Your task to perform on an android device: In the Gym Workout app, I would like to set a daily goal named as pre workout Exercise and add at least 3 exercises in order to keep in fitness.
Image 0: 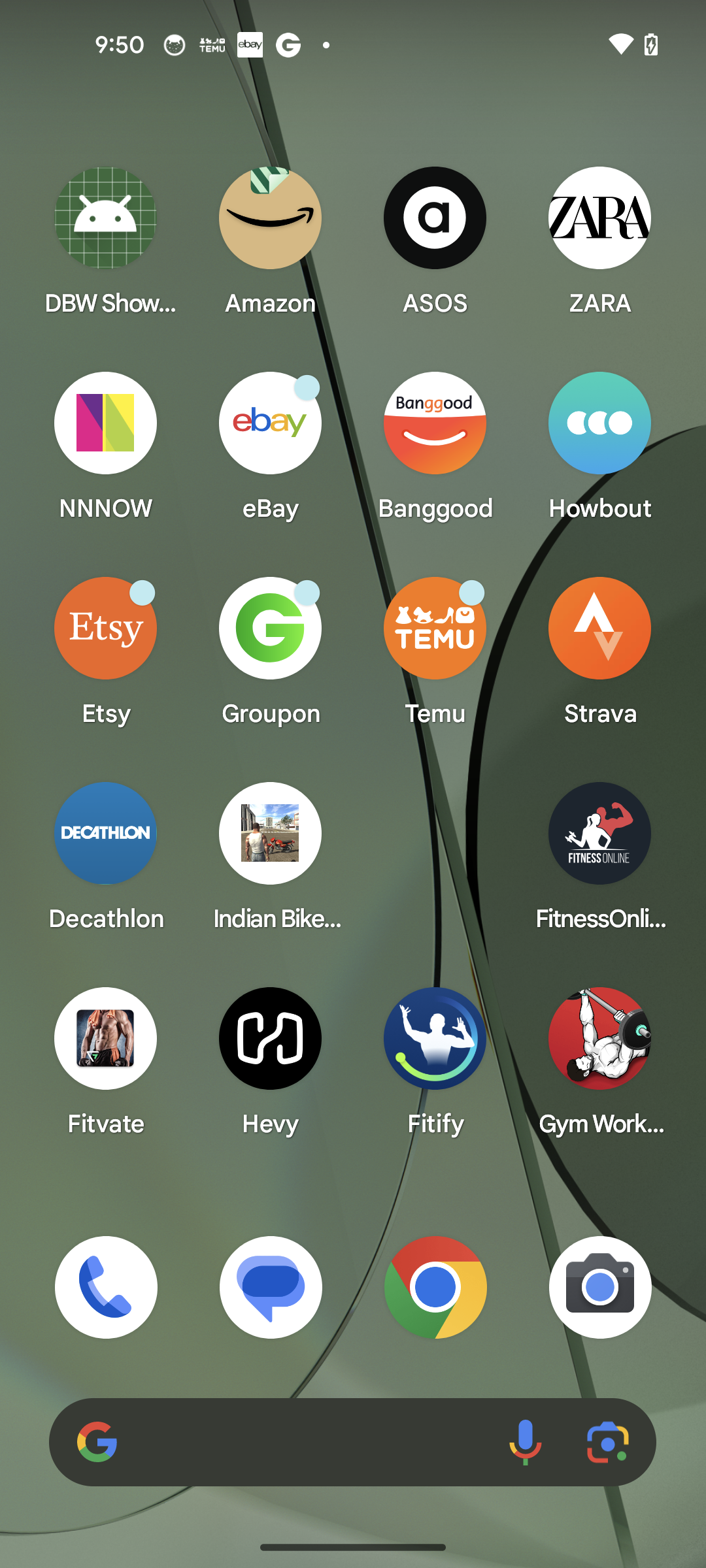
Open the Gym Workout app
Step 0: open app "Gym Workout"
Image 3: 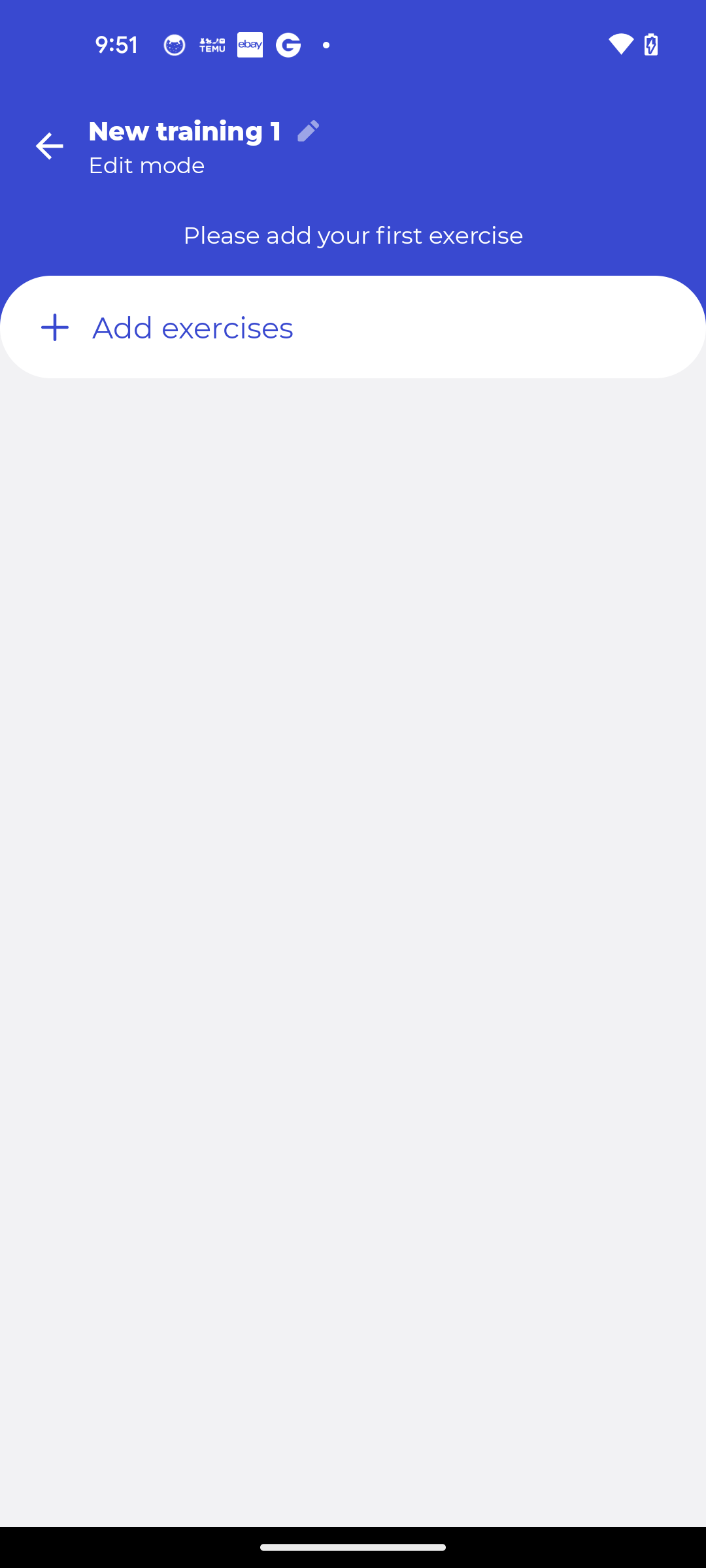
Click on the Add exercises button
Step 3: click (192, 327)
Image 4: 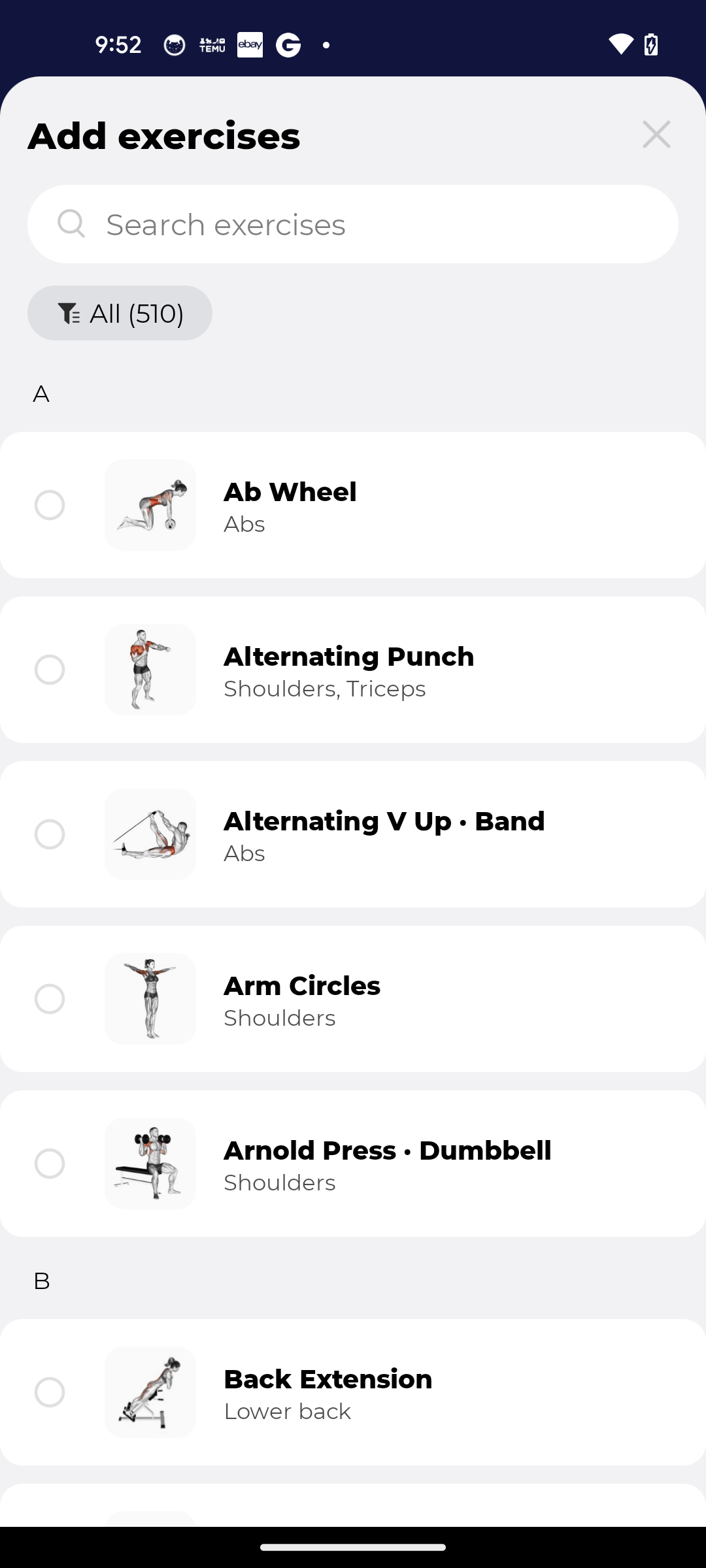
Click on the first exercise radio button
Step 4: click (46, 504)
Image 5: 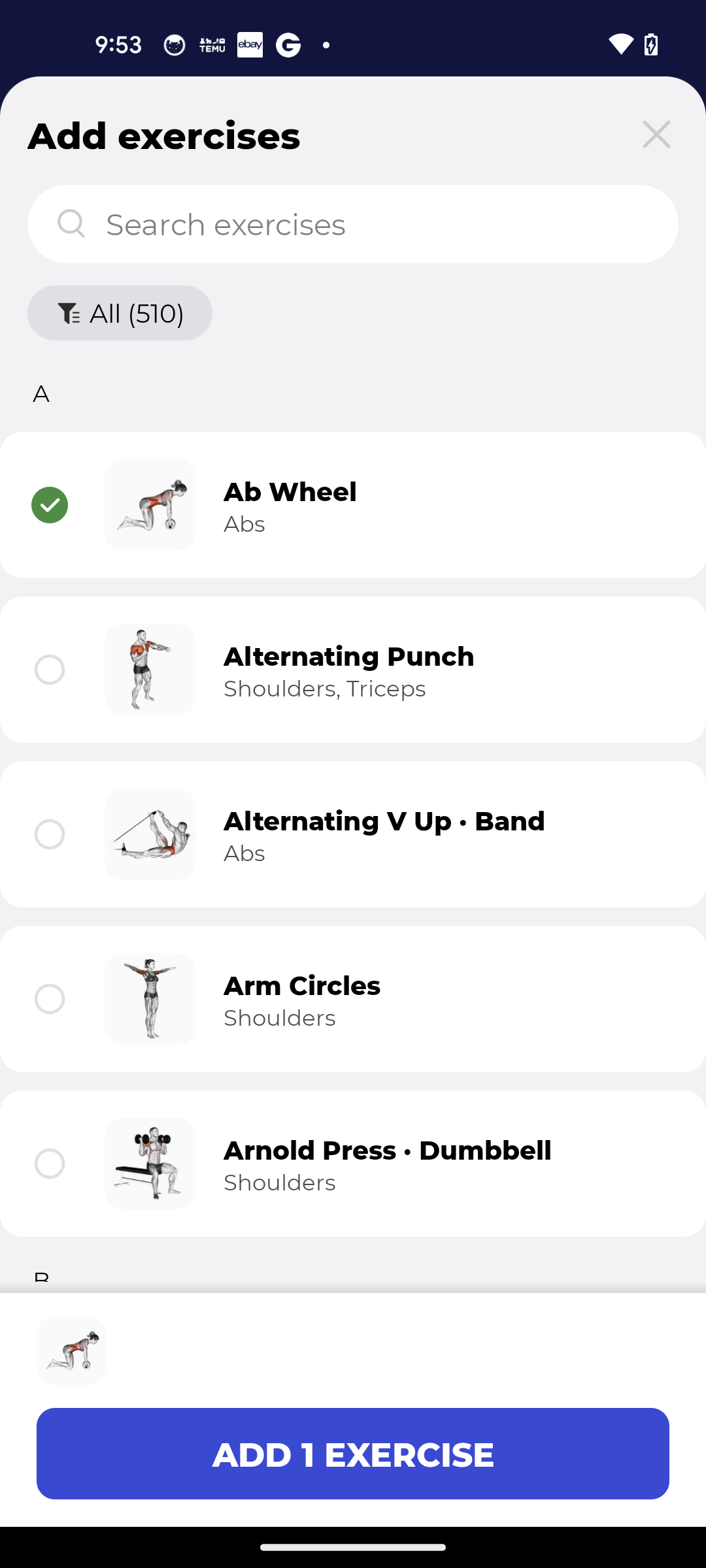
Click on the second exercise radio button
Step 5: click (53, 659)
Image 6: 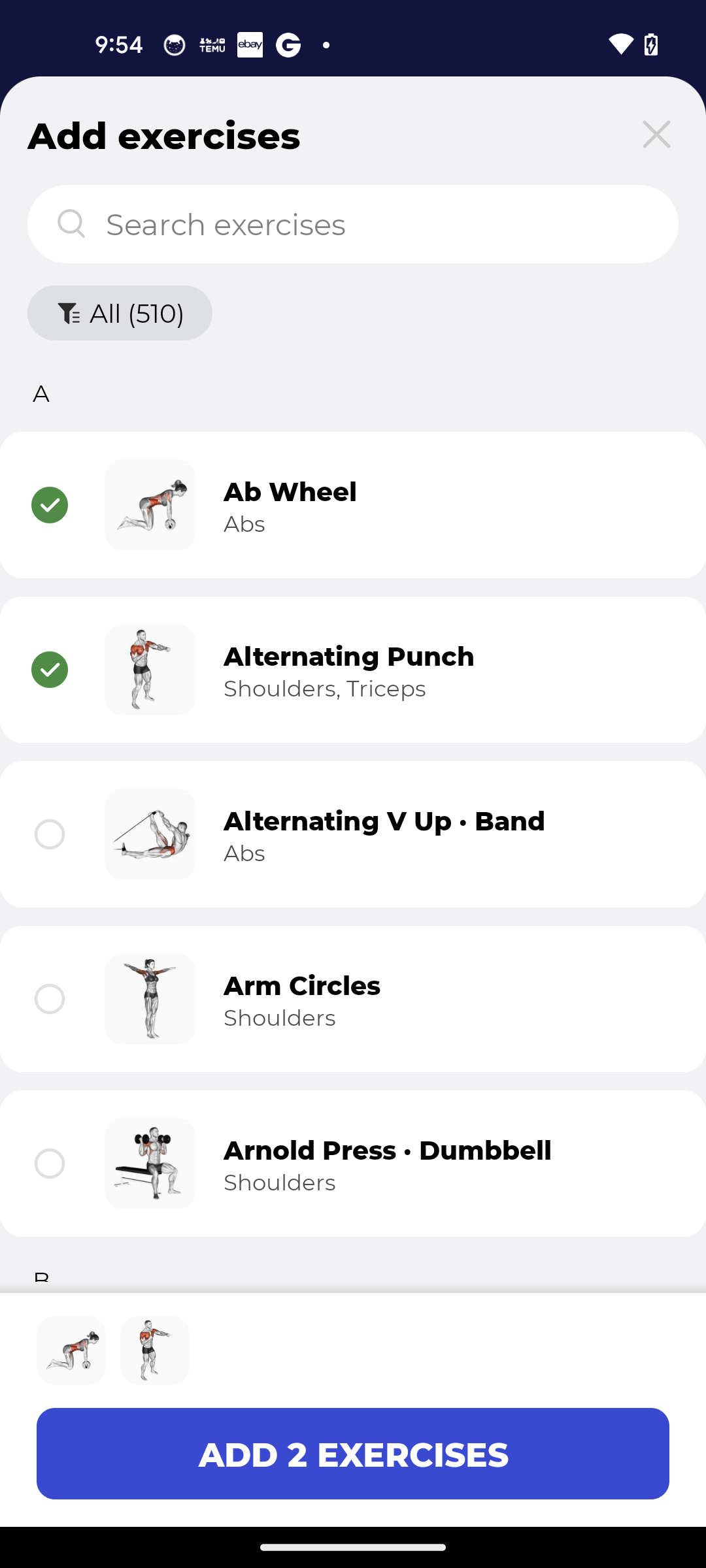
Click on the fourth exercise radio button
Step 6: click (57, 992)
Image 7: 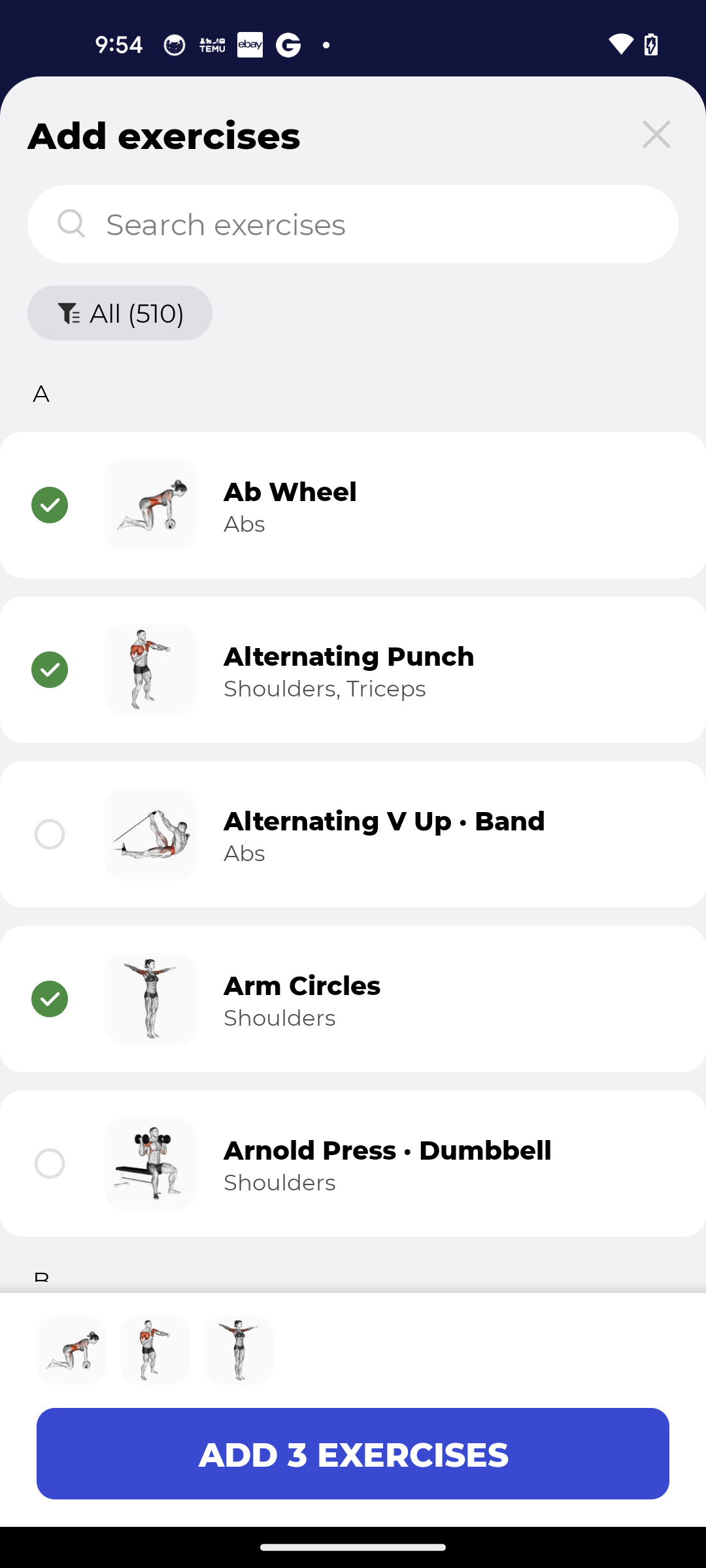
Click on the Arnold press exercise radio button
Step 7: click (61, 1149)
Image 8: 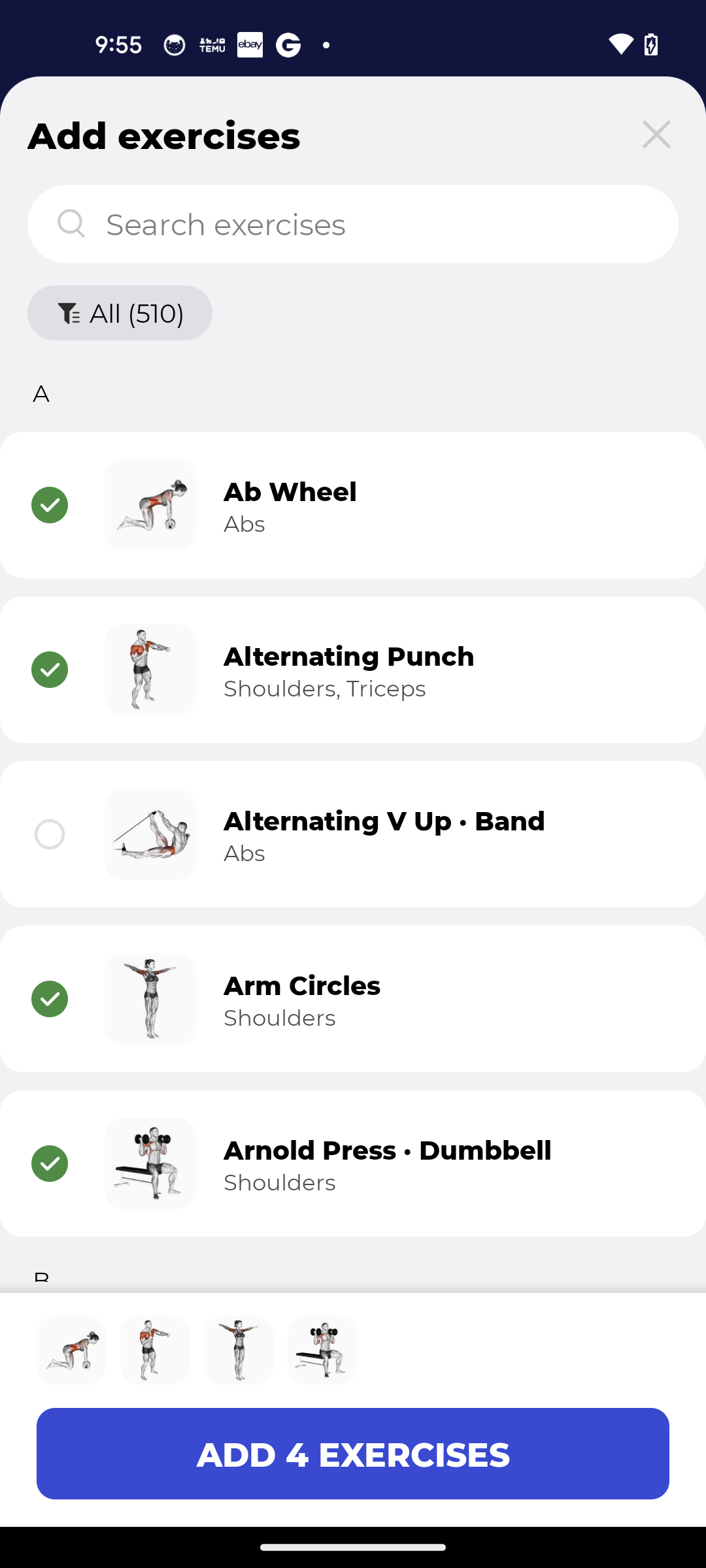
Click on the Add 4 Exercises button
Step 8: click (352, 1454)
Image 9: 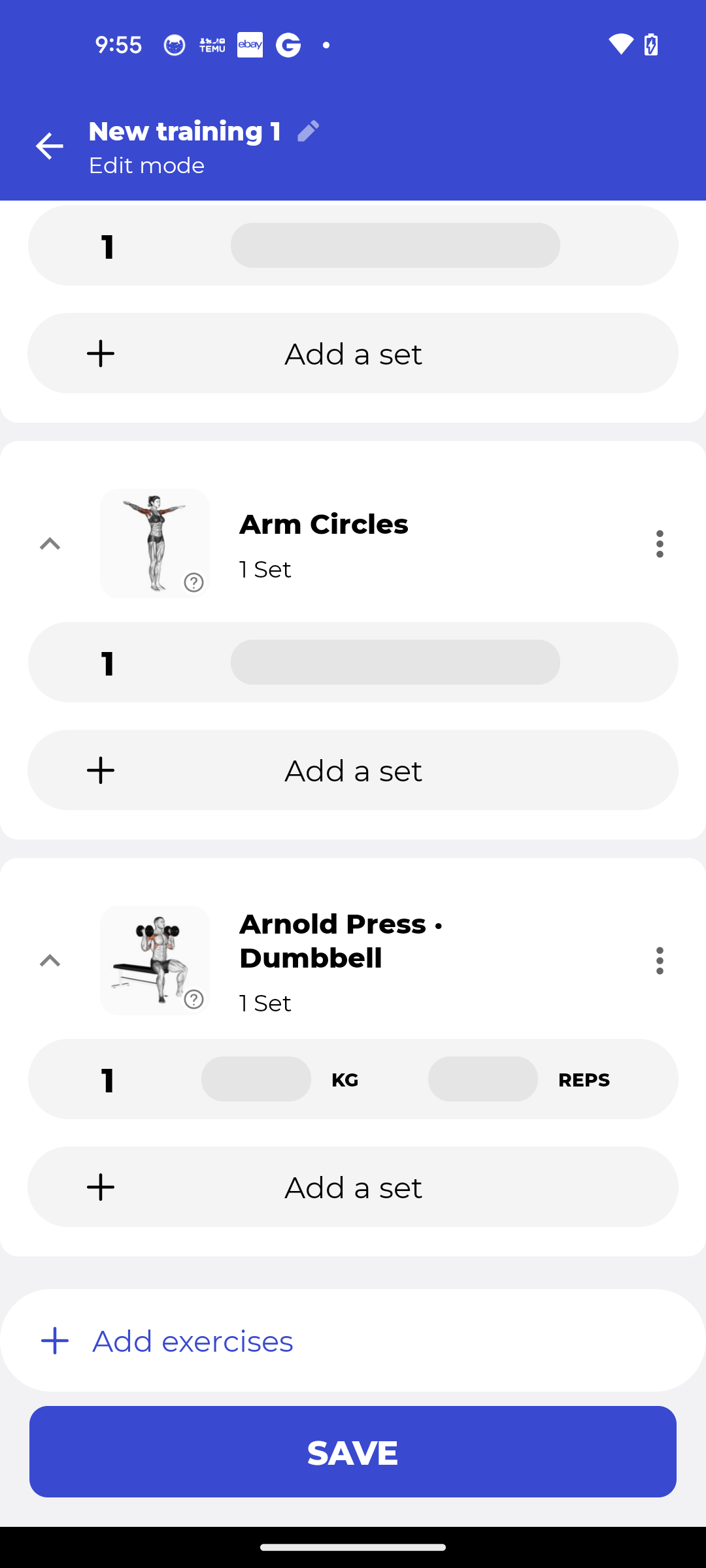
Click on the Save button
Step 9: click (352, 1451)